Your task to perform on an android device: I want to view the specifications of i-Tap Basin mixer  in the  Artize indian  app. 
Image 0: 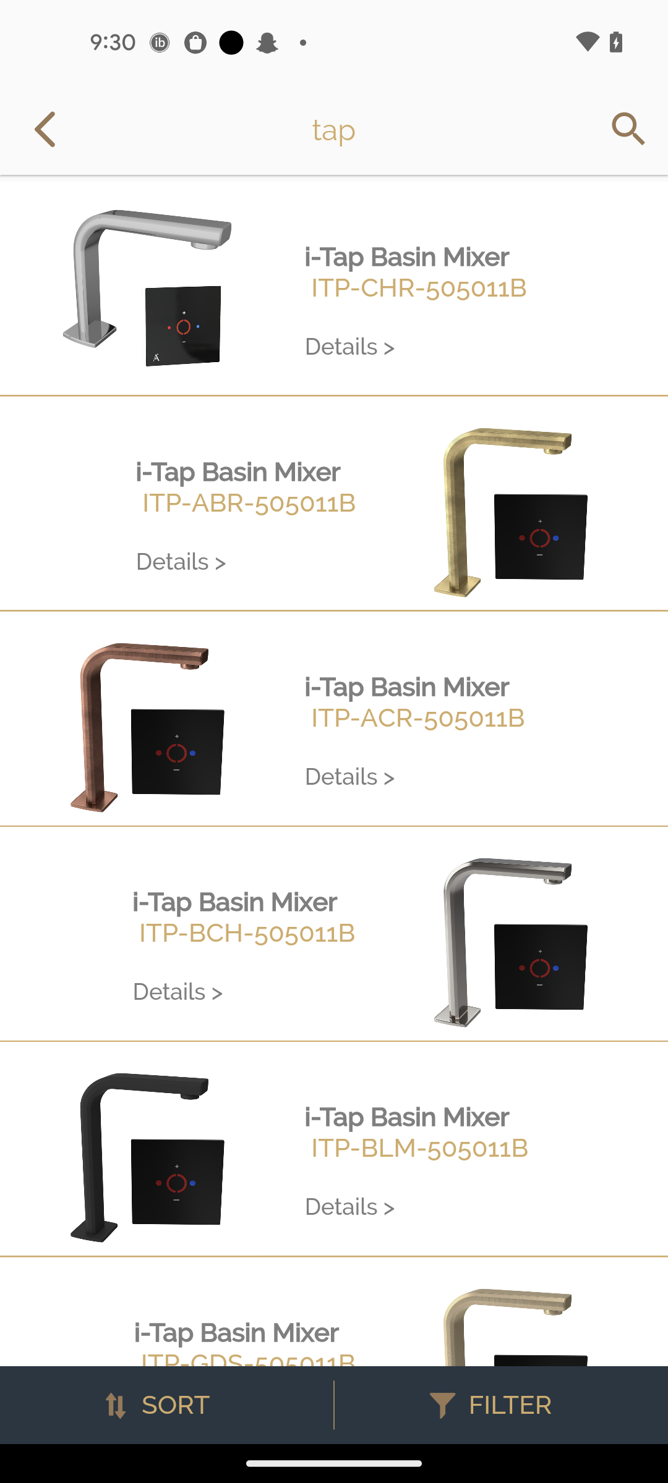
Click on the first result
Step 0: click (334, 288)